Your task to perform on an android device: Reply acknowledged to the cerebra Research mail with the subject line Independence Day Celebration 
Image 0: 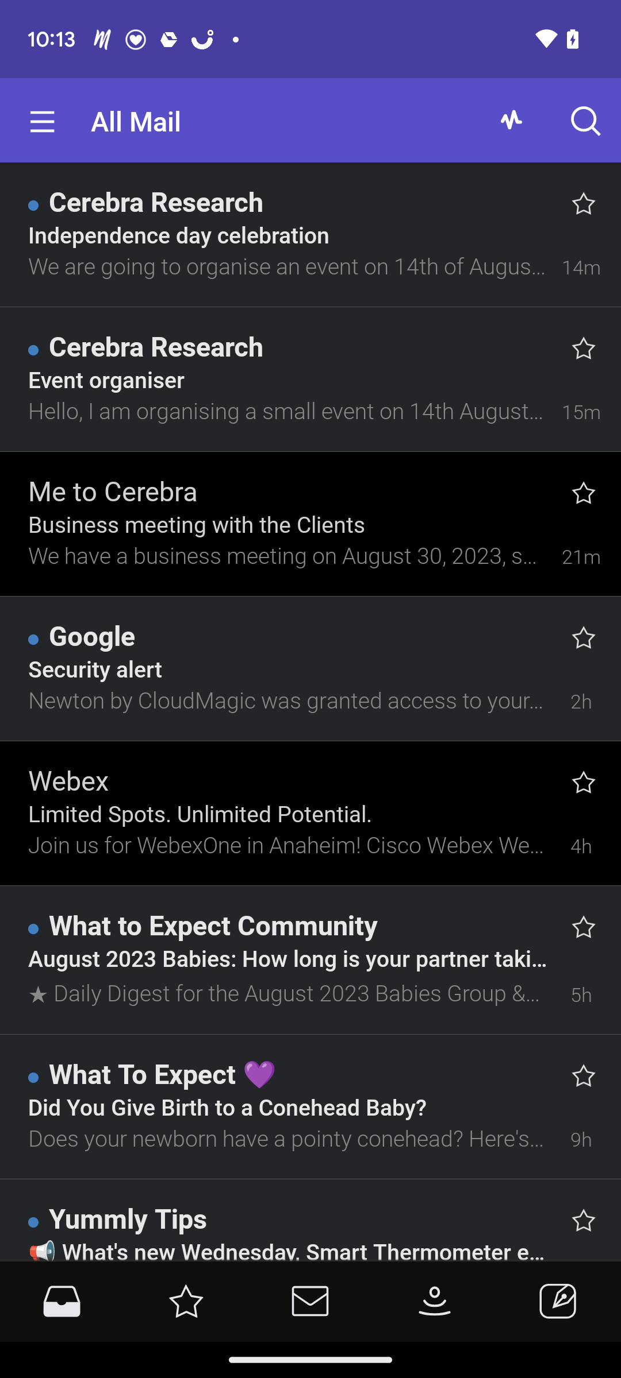
click on the first mail of cerebra research.
Step 0: click (277, 238)
Image 1: 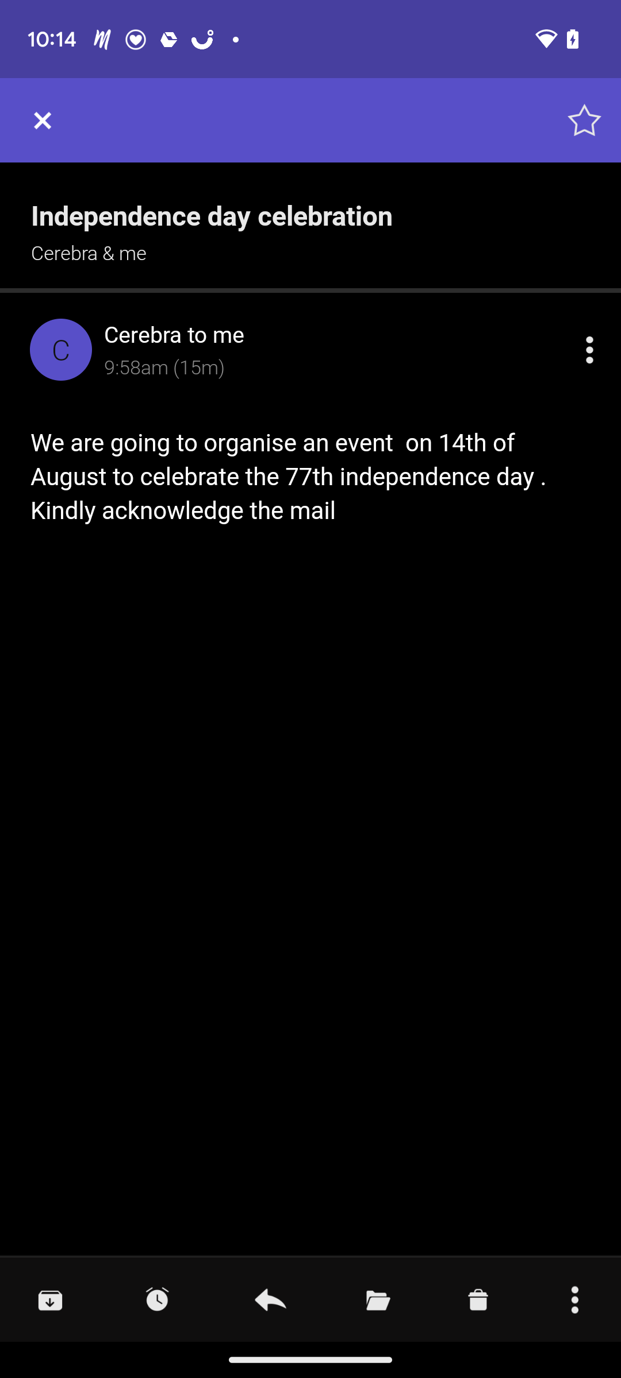
Click on the three dots just next to the mail.
Step 1: click (580, 354)
Image 2: 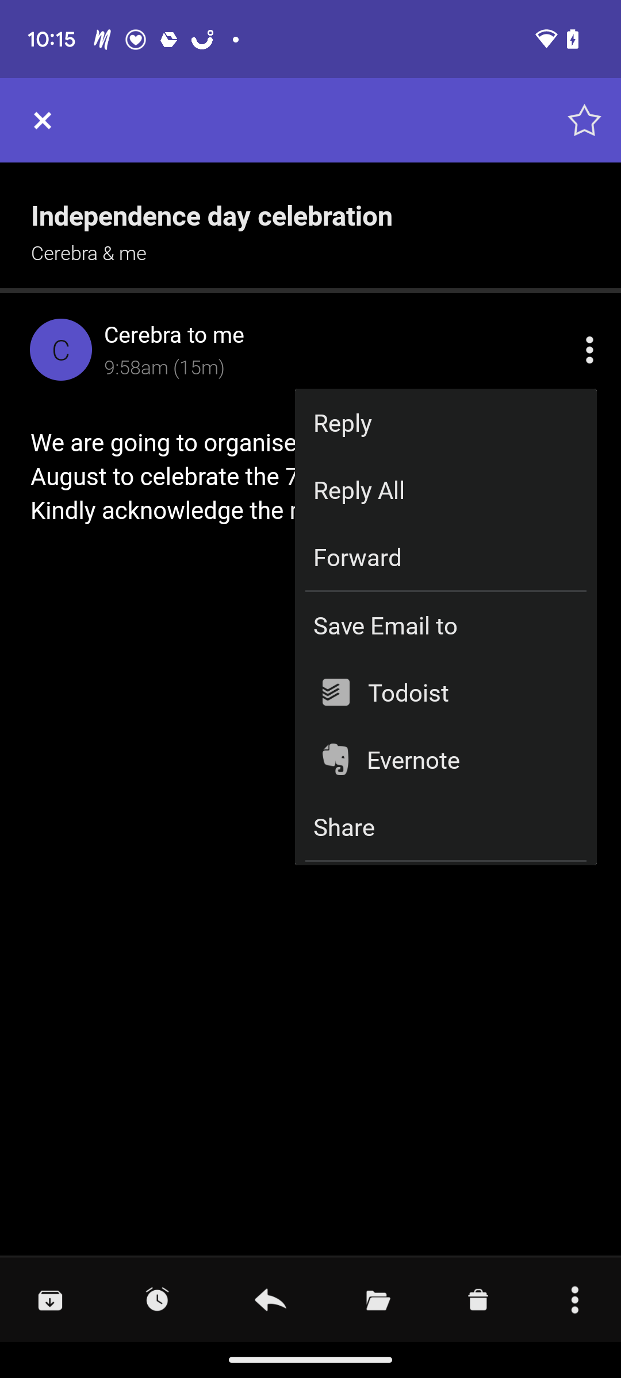
click on the Reply.
Step 2: click (450, 422)
Image 3: 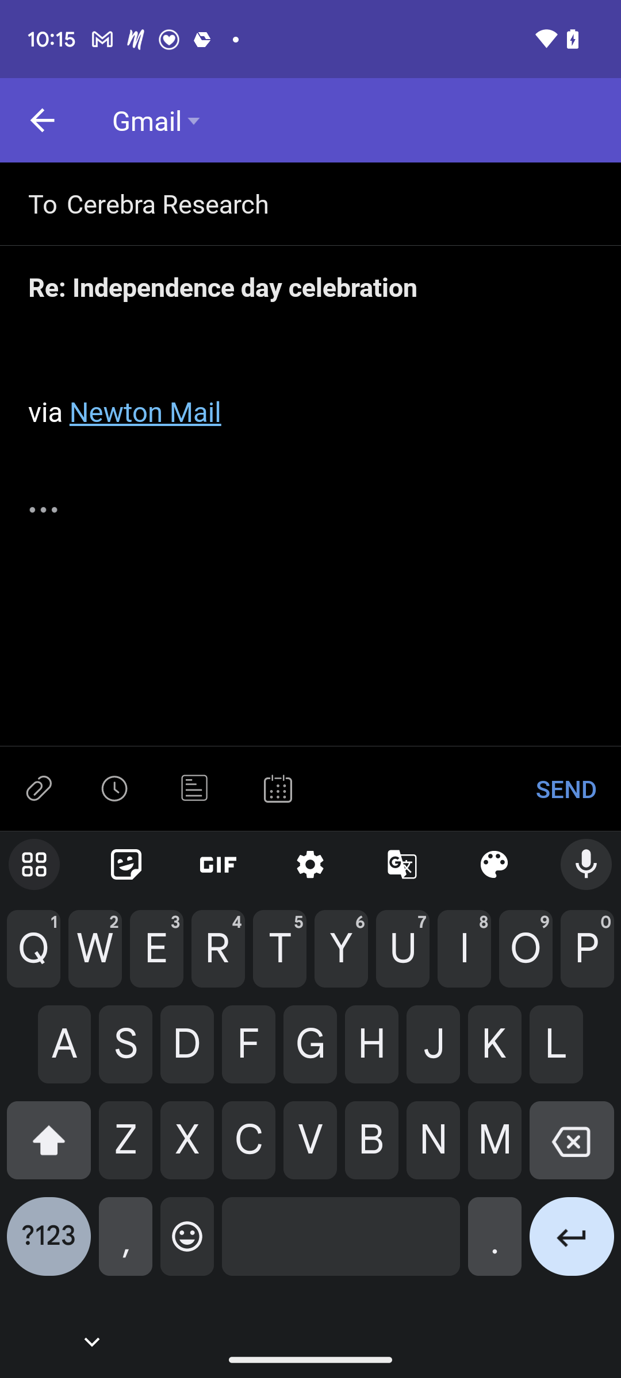
Type Acknowledged.
Step 3: type "Acknowledged"
Image 4: 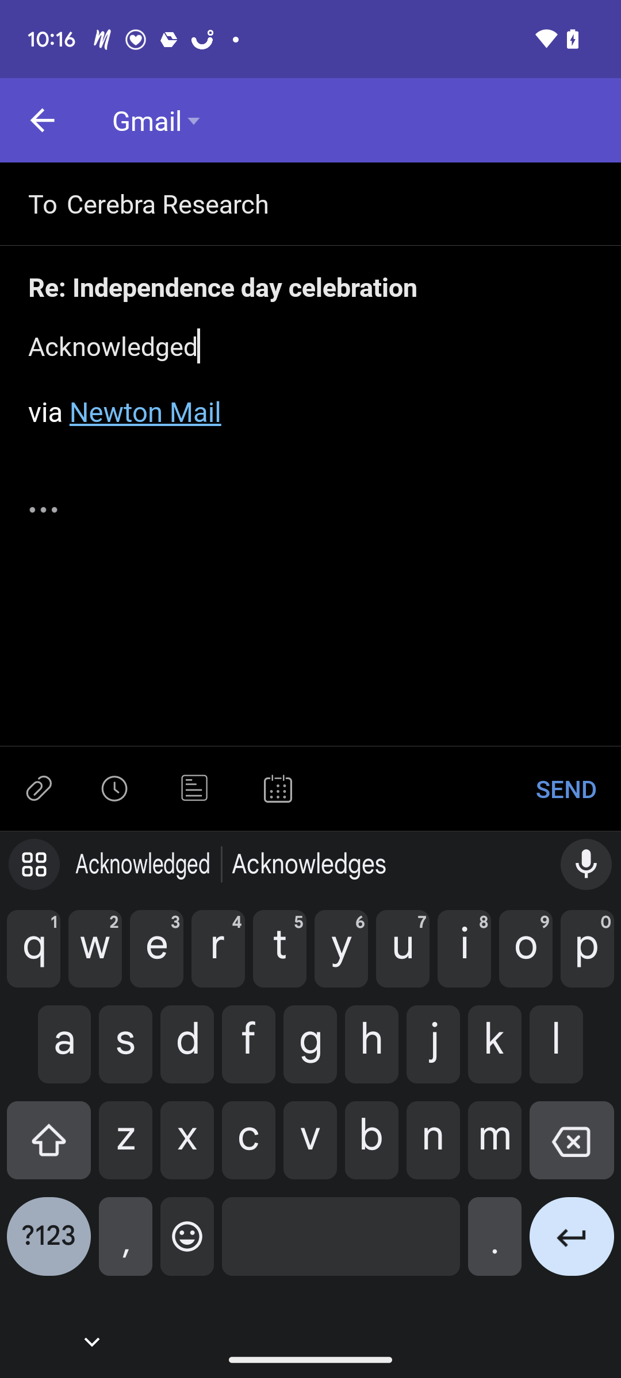
Click on Send on the right side, just above the keyboard.
Step 4: click (566, 788)